Your task to perform on an android device: Search for Noida visit reminder in reminder app
Image 0: 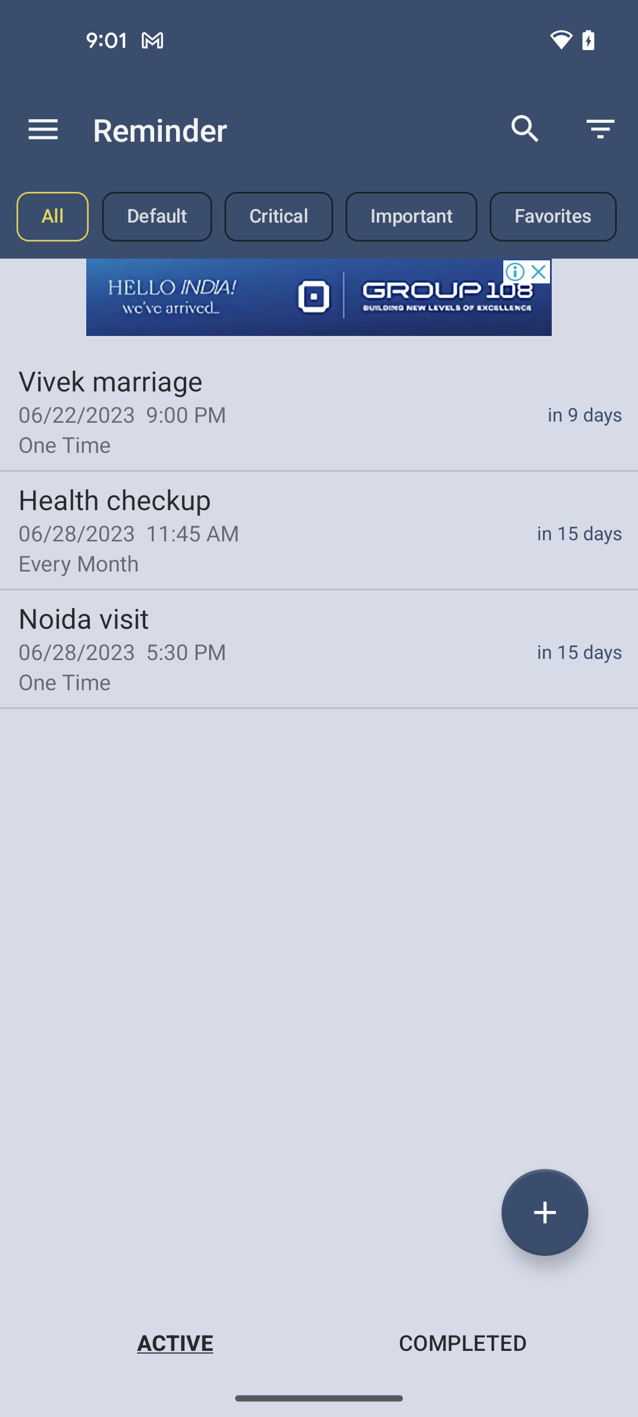
click on search icon
Step 0: click (525, 129)
Image 1: 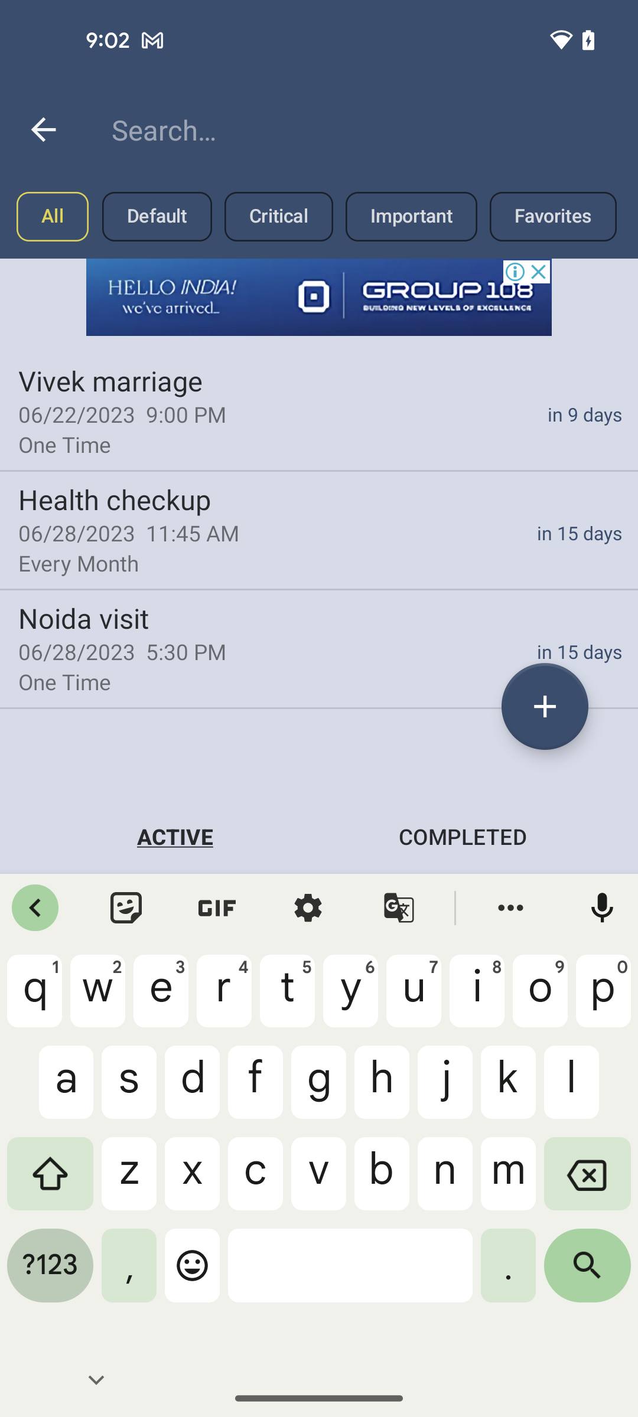
search for noida visit reminder
Step 1: type "Noida visit"